Your task to perform on an android device: I wish to share the Upcoming Events PDF Doc with my sister at maredharris@gmail.com since she also wants some assistance.
Image 0: 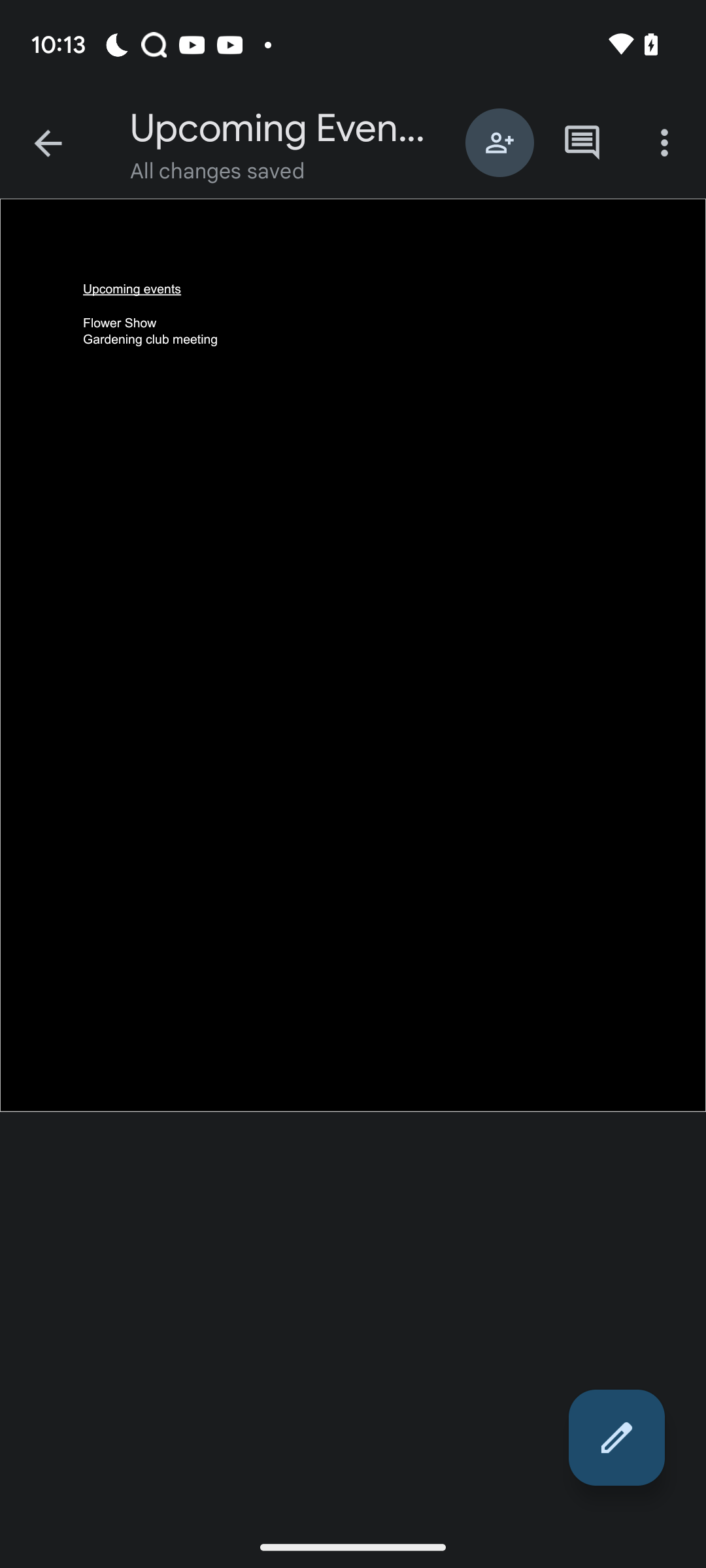
Click on the three dot icon at the top right of the screen
Step 0: click (664, 142)
Image 1: 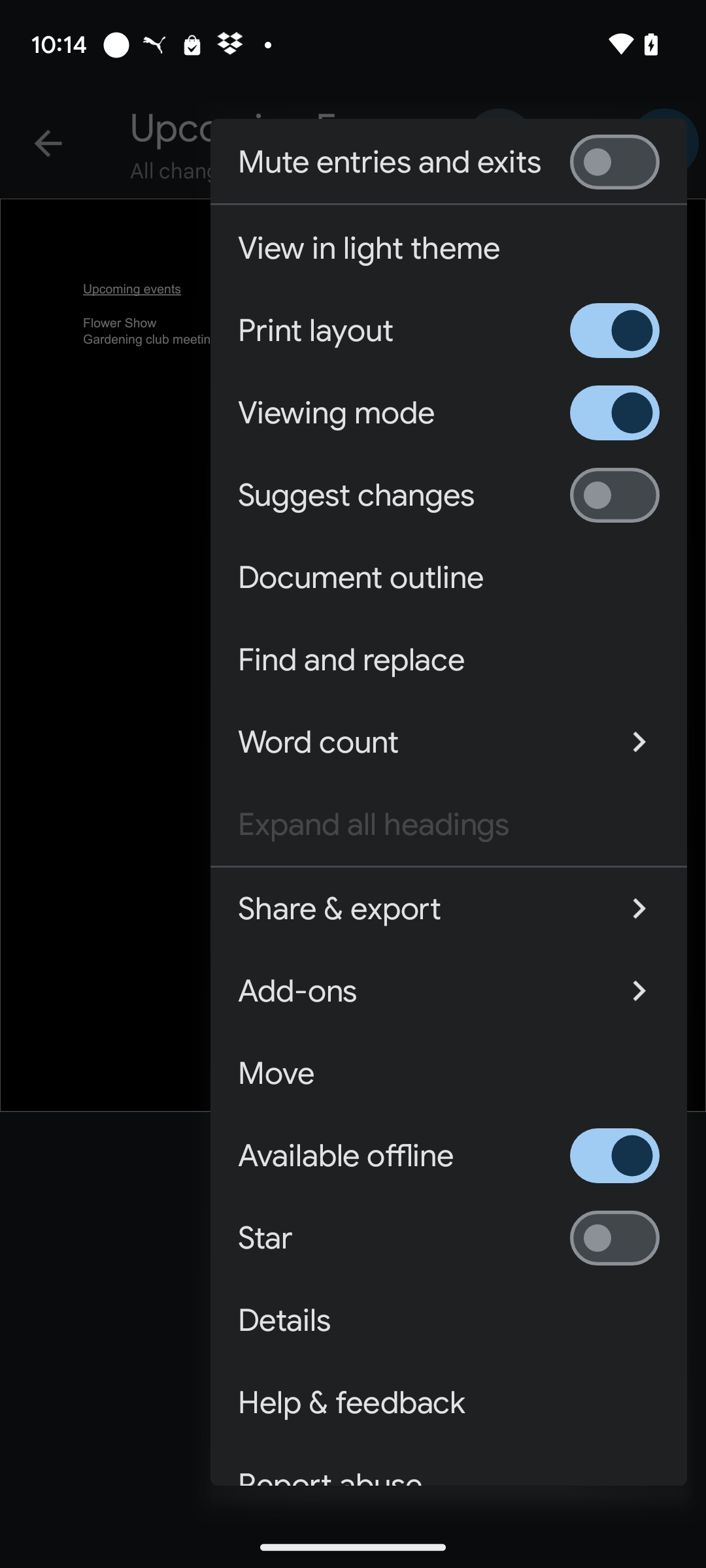
Click on Share & export option
Step 1: click (414, 909)
Image 2: 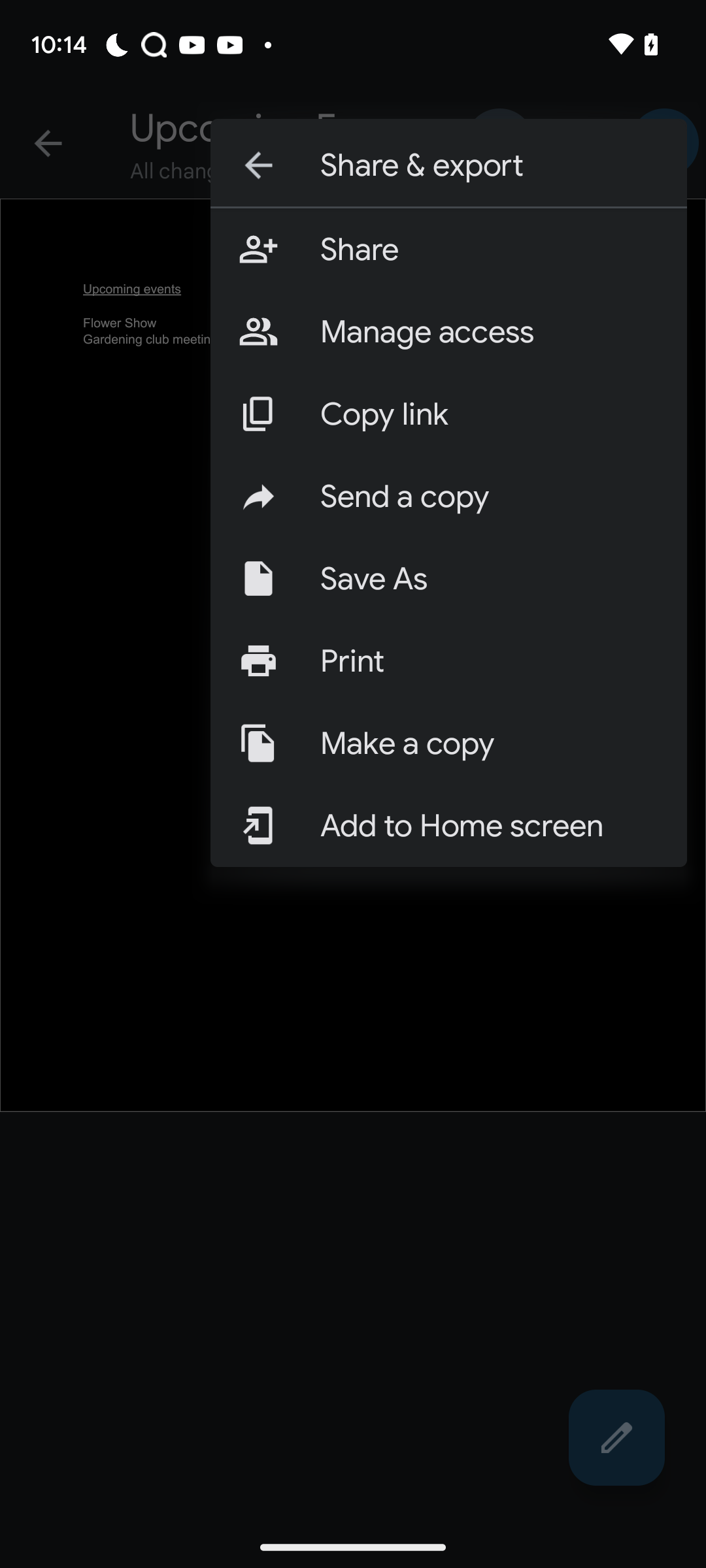
Click on send a copy option 
Step 2: click (490, 497)
Image 3: 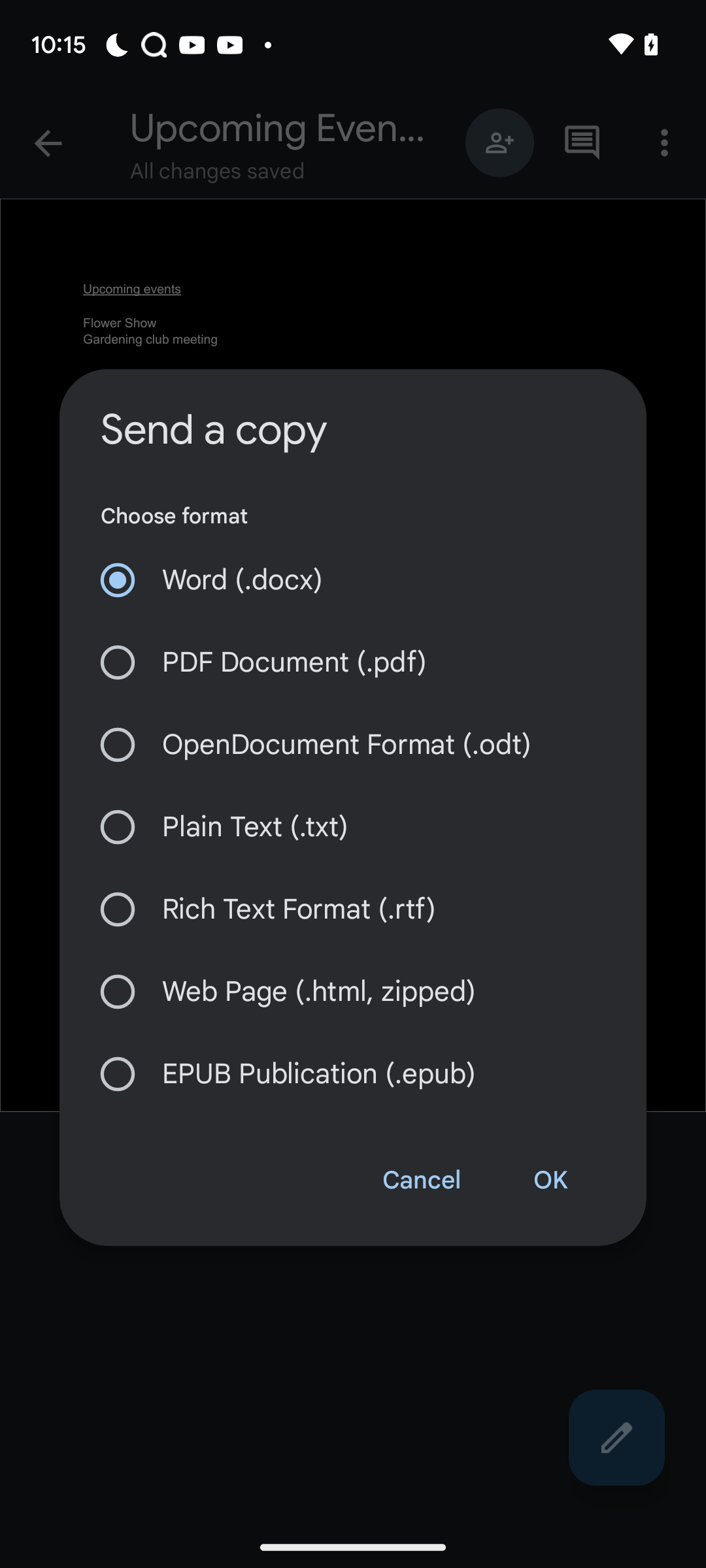
Click on pdf document option
Step 3: click (353, 662)
Image 5: 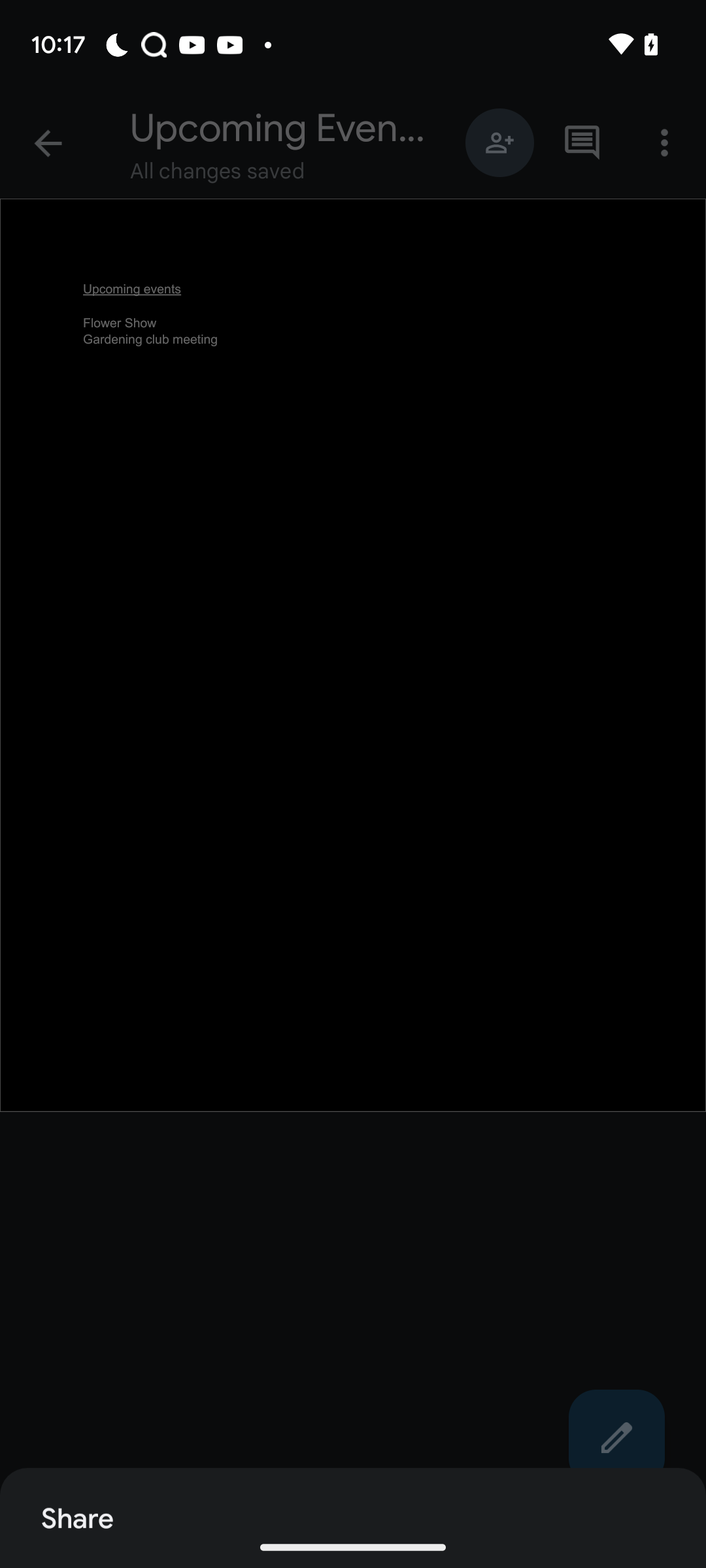
Click on ok button
Step 5: wait
Image 6: 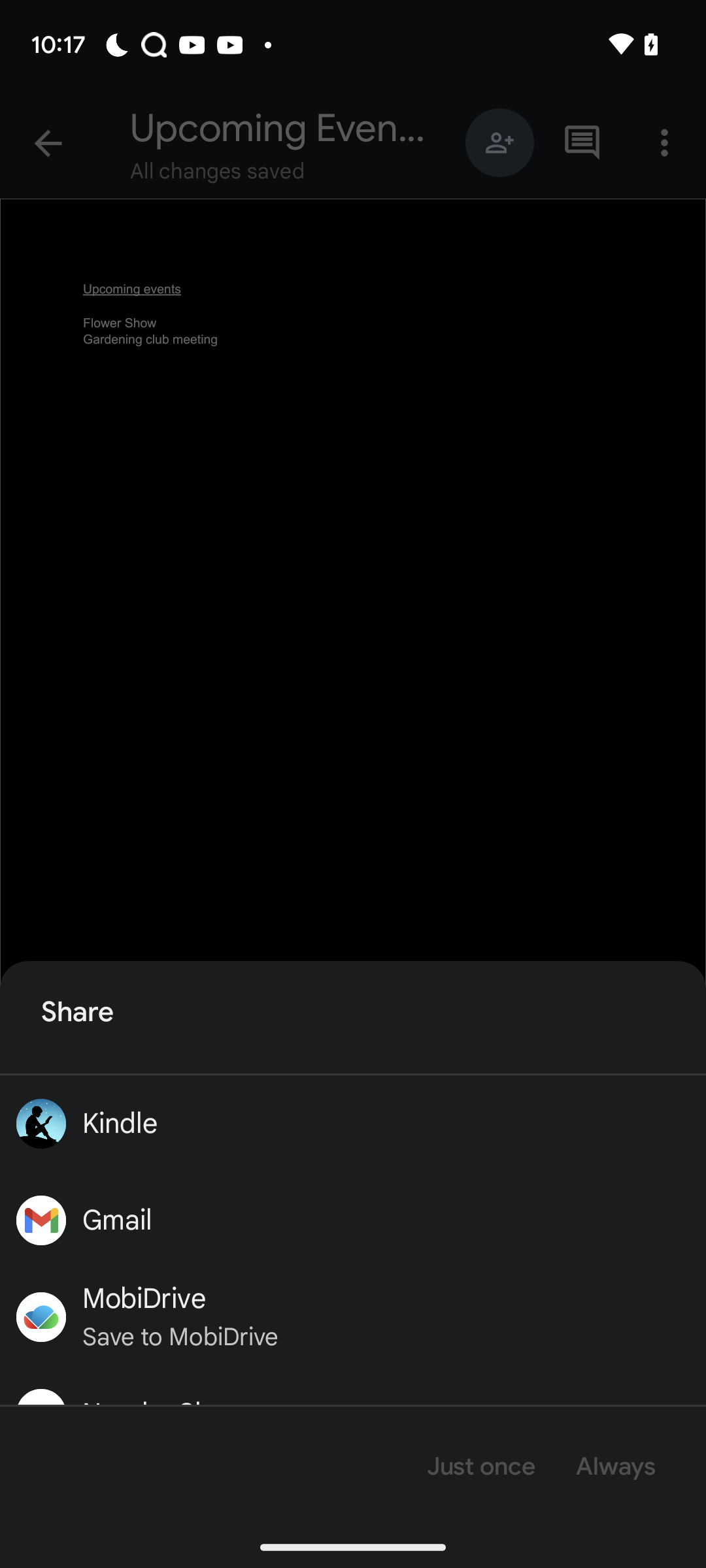
Click on gmail button
Step 6: click (117, 1220)
Image 7: 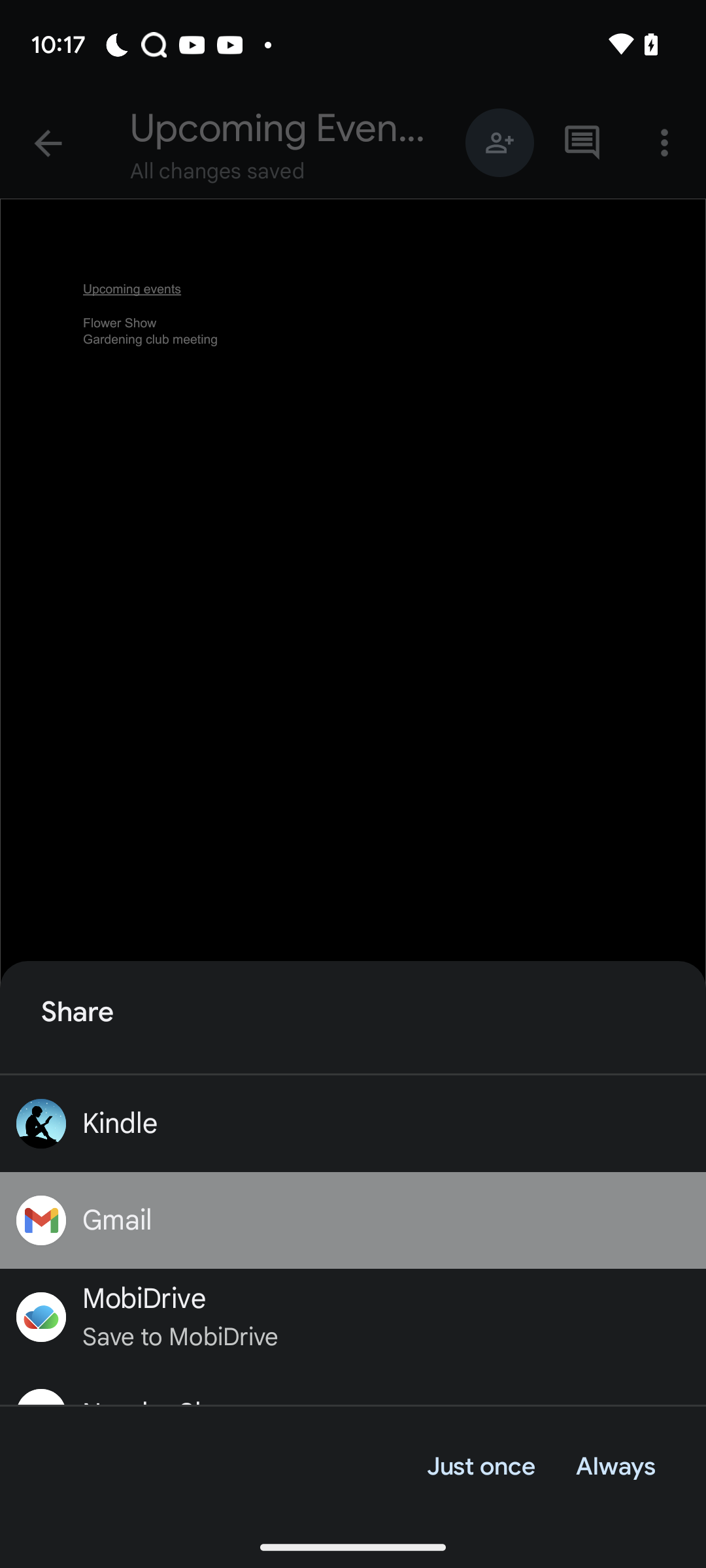
Click on Always button
Step 7: click (614, 1466)
Image 8: 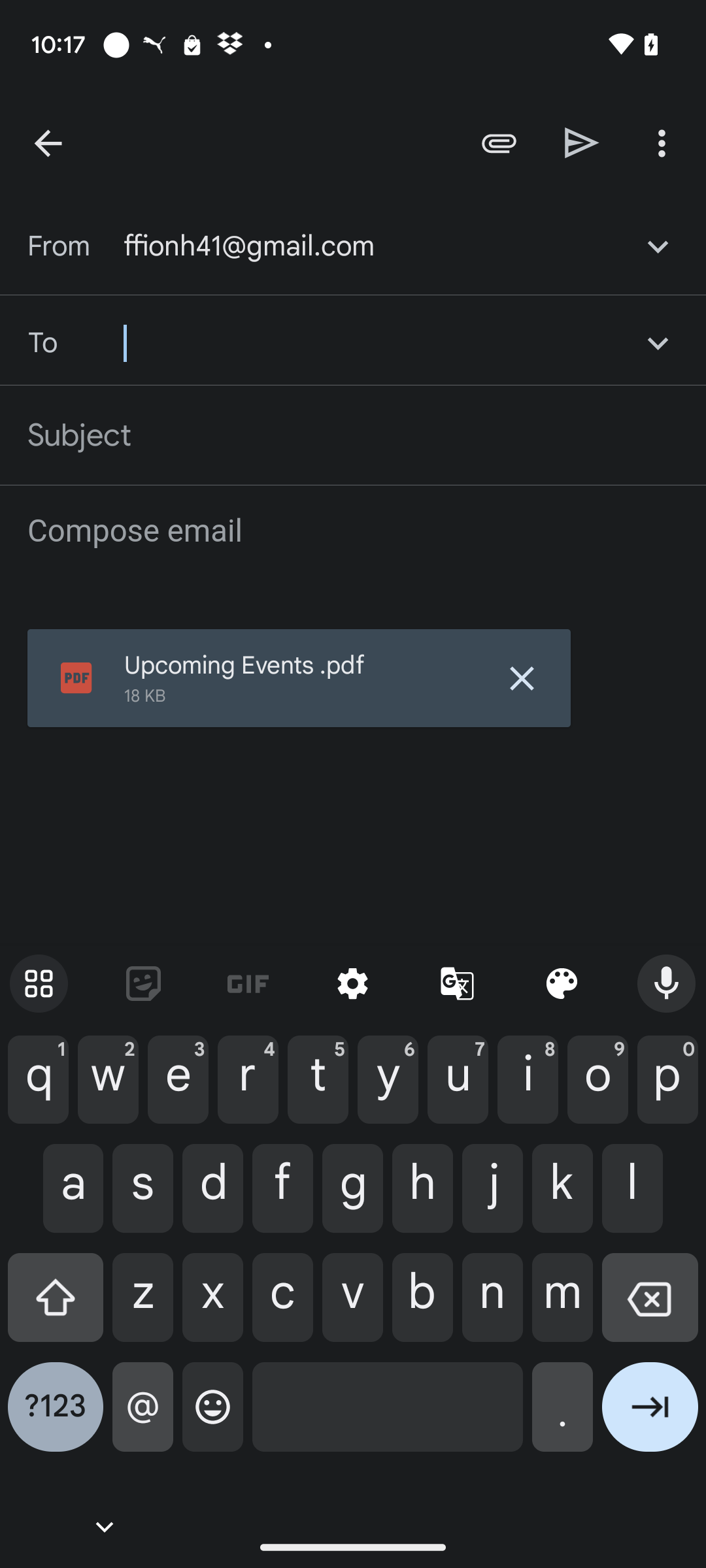
Enter maredharris@gmail.com as the recipient's id
Step 8: type "maredharris@gmail.com"
Image 9: 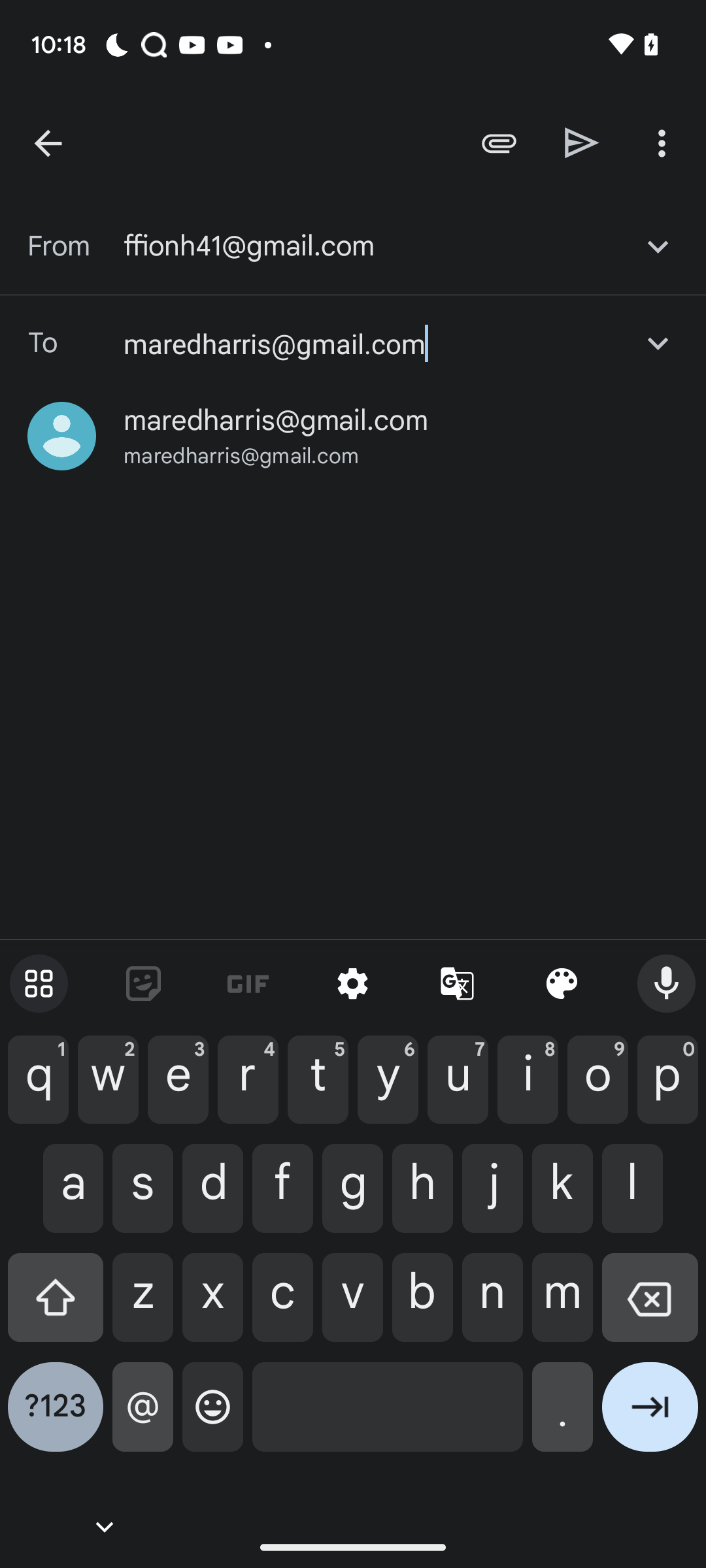
Click on the suggested email id
Step 9: click (276, 420)
Image 10: 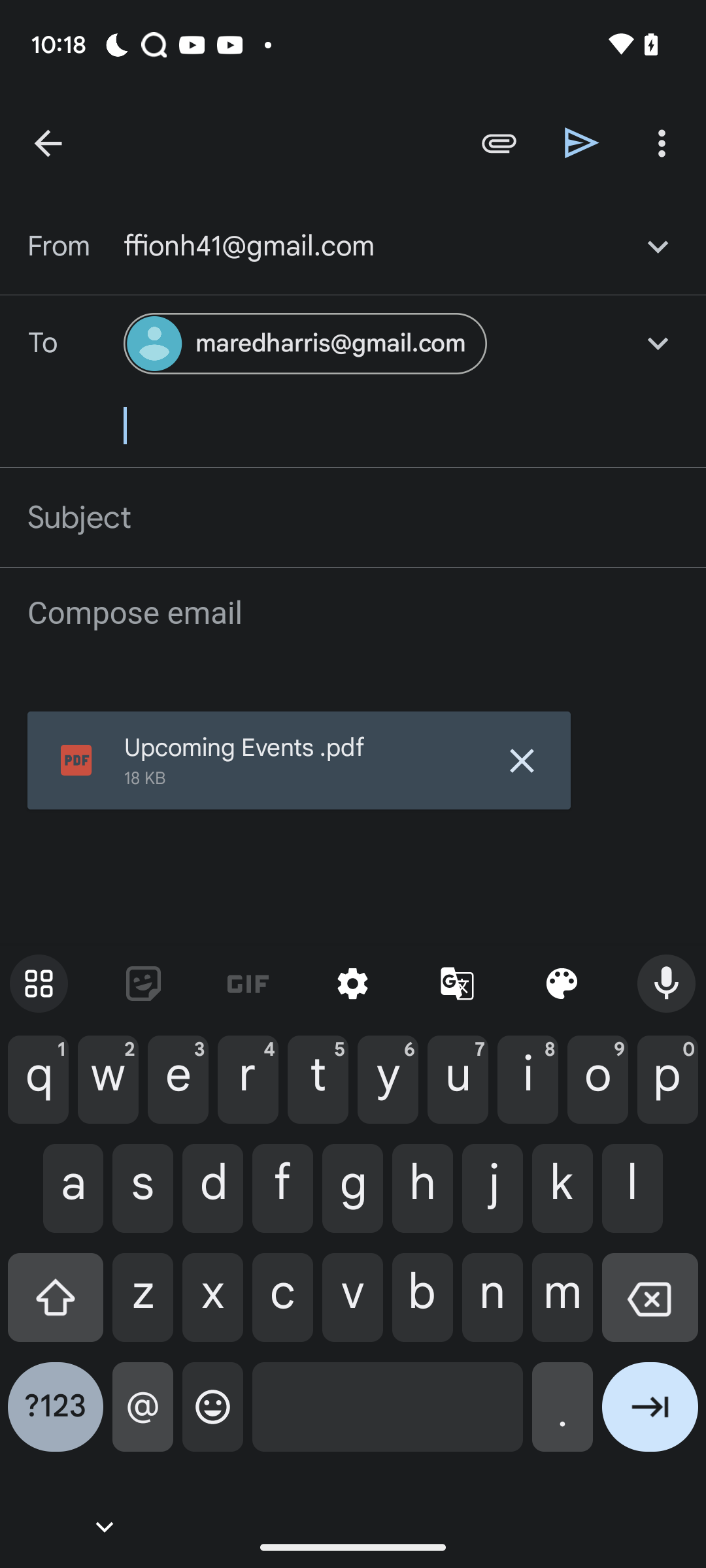
Click on the send icon
Step 10: click (582, 142)